Your task to perform on an android device: Open the JotForm app and send the form.
Image 0: 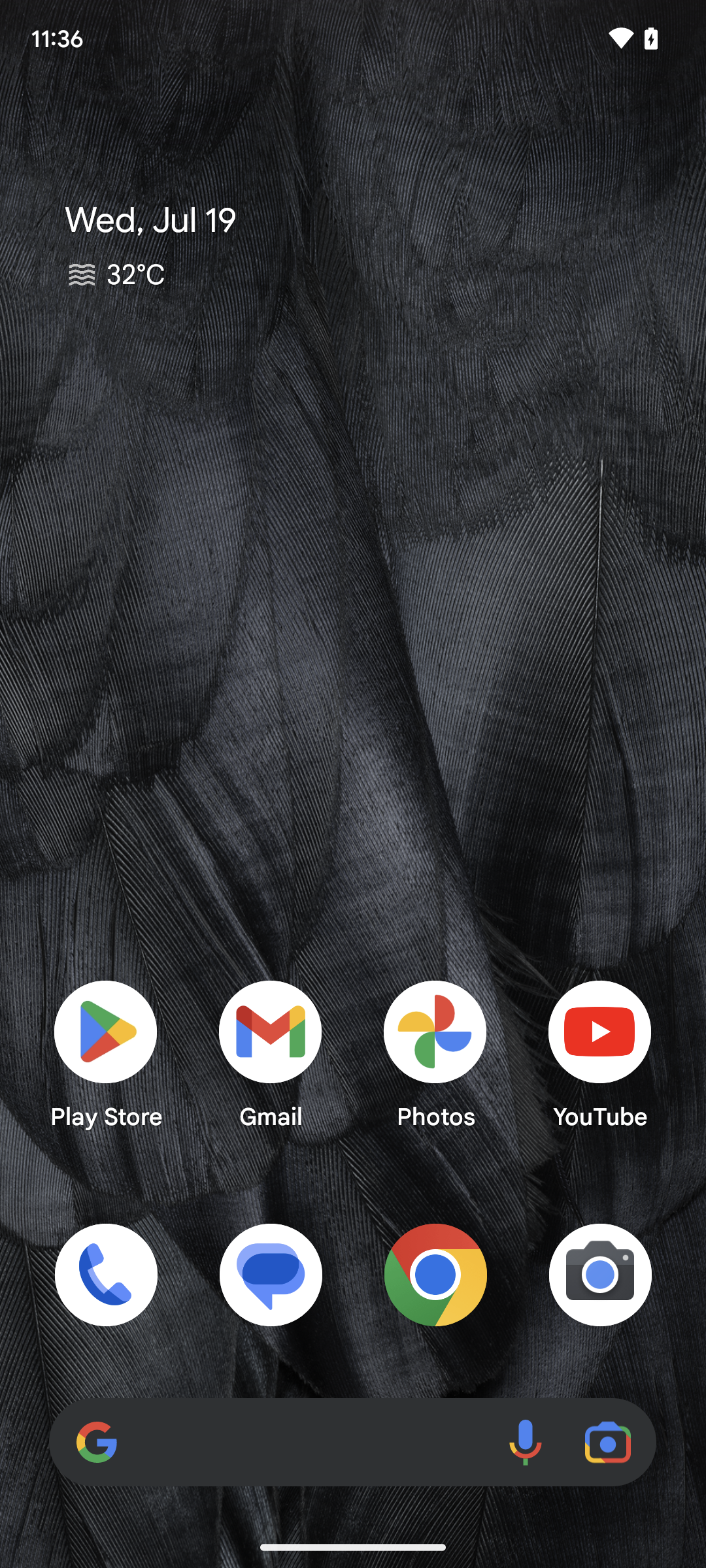
open the jotform app
Step 0: open app "Jotform"
Image 1: 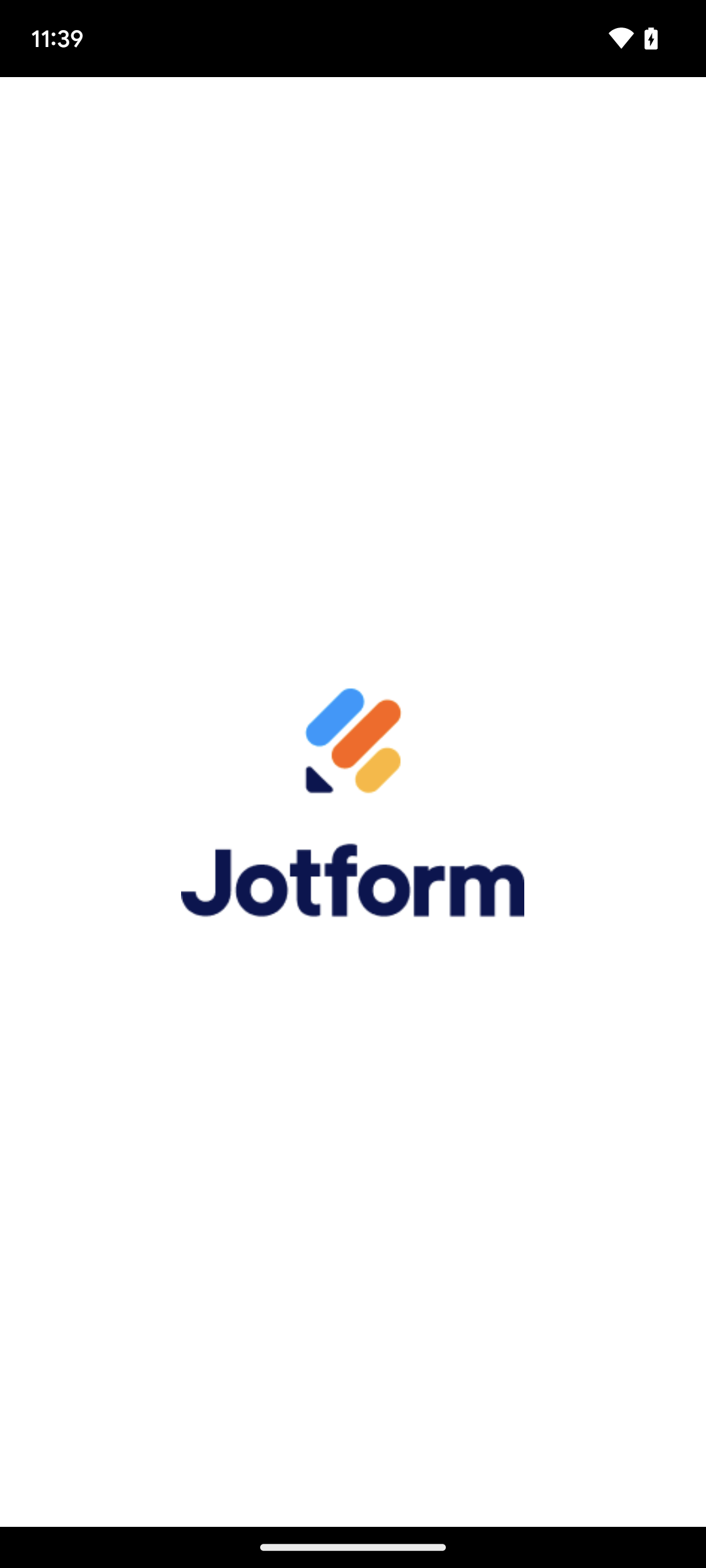
open the jotform app
Step 1: wait
Image 2: 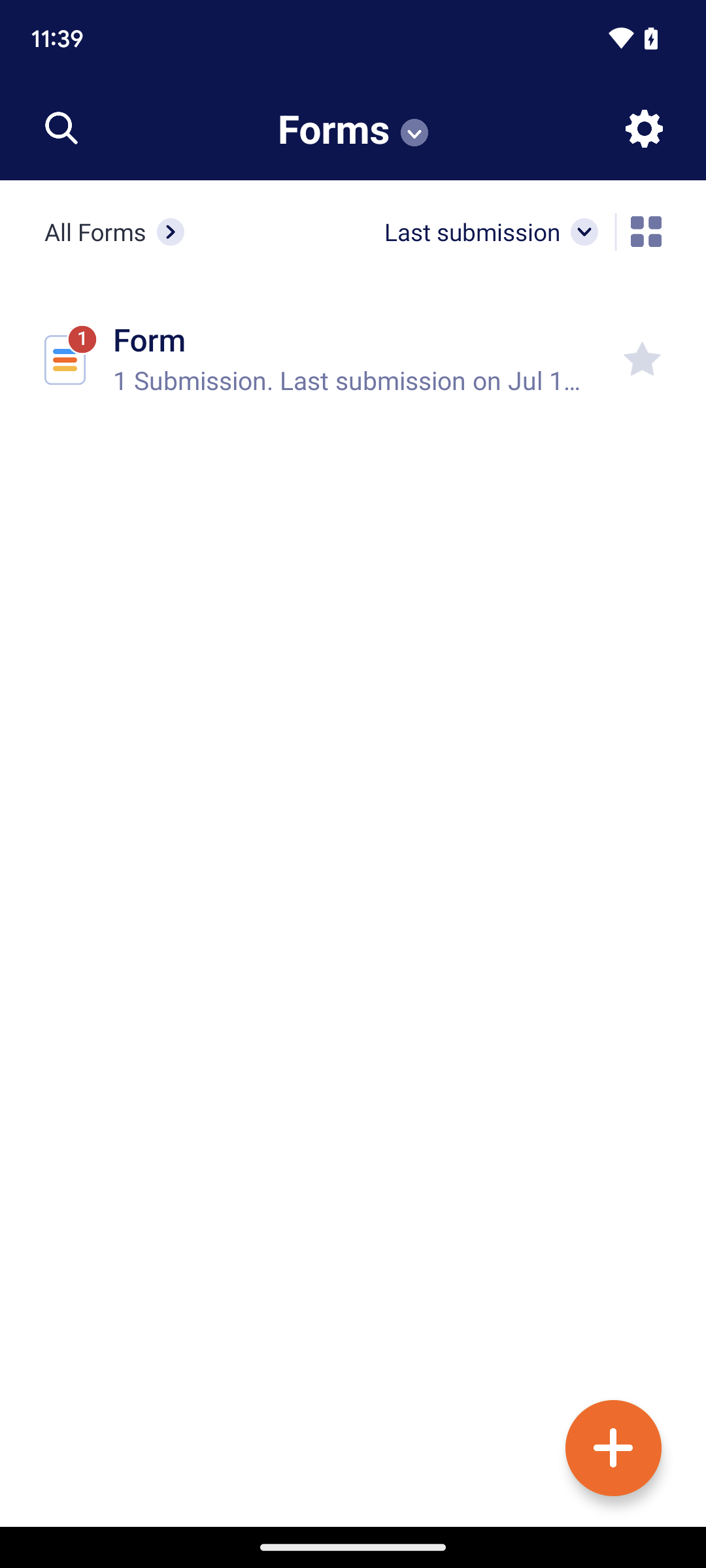
Tap on the form present on the screen.
Step 2: click (353, 802)
Image 3: 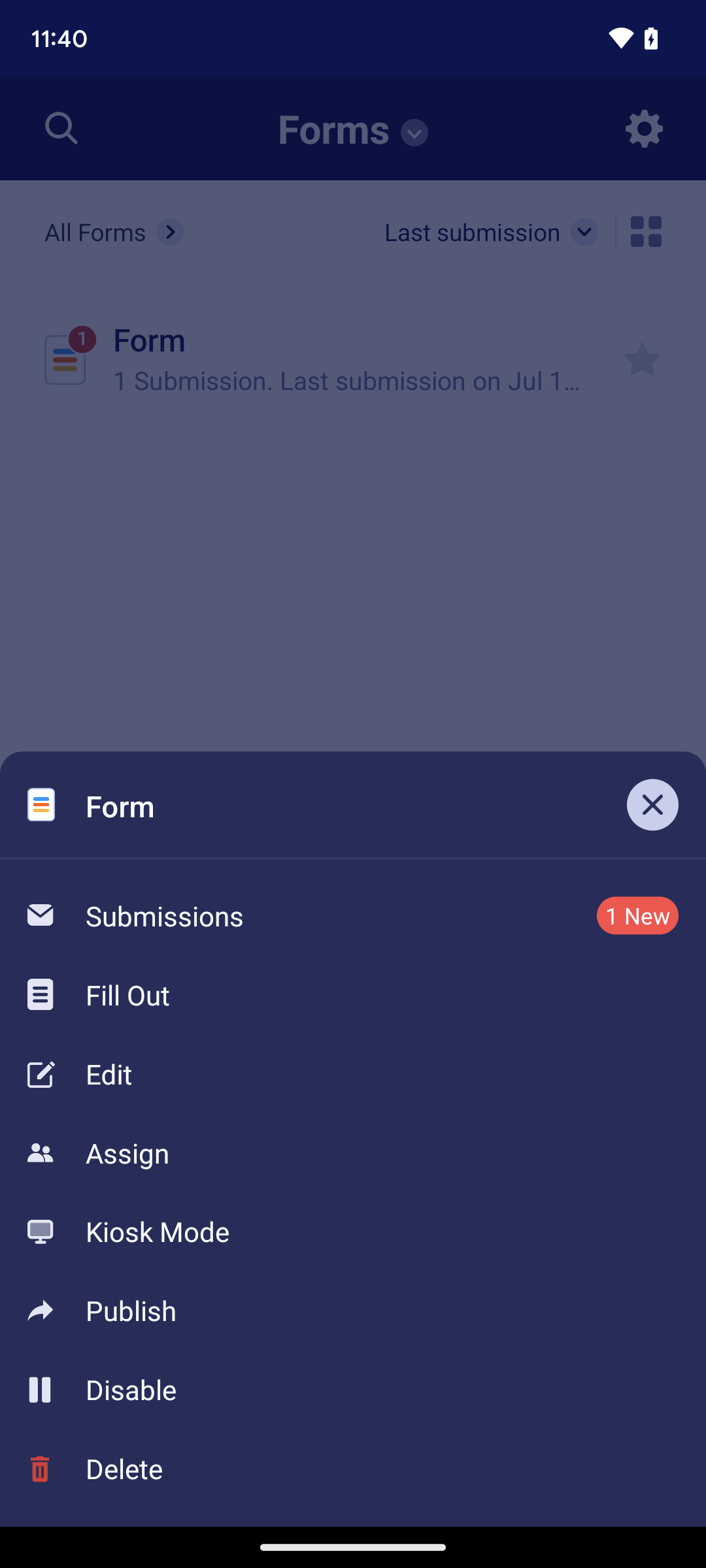
Click on the publish option. present in the third and last row of the screen.
Step 3: click (382, 1310)
Image 4: 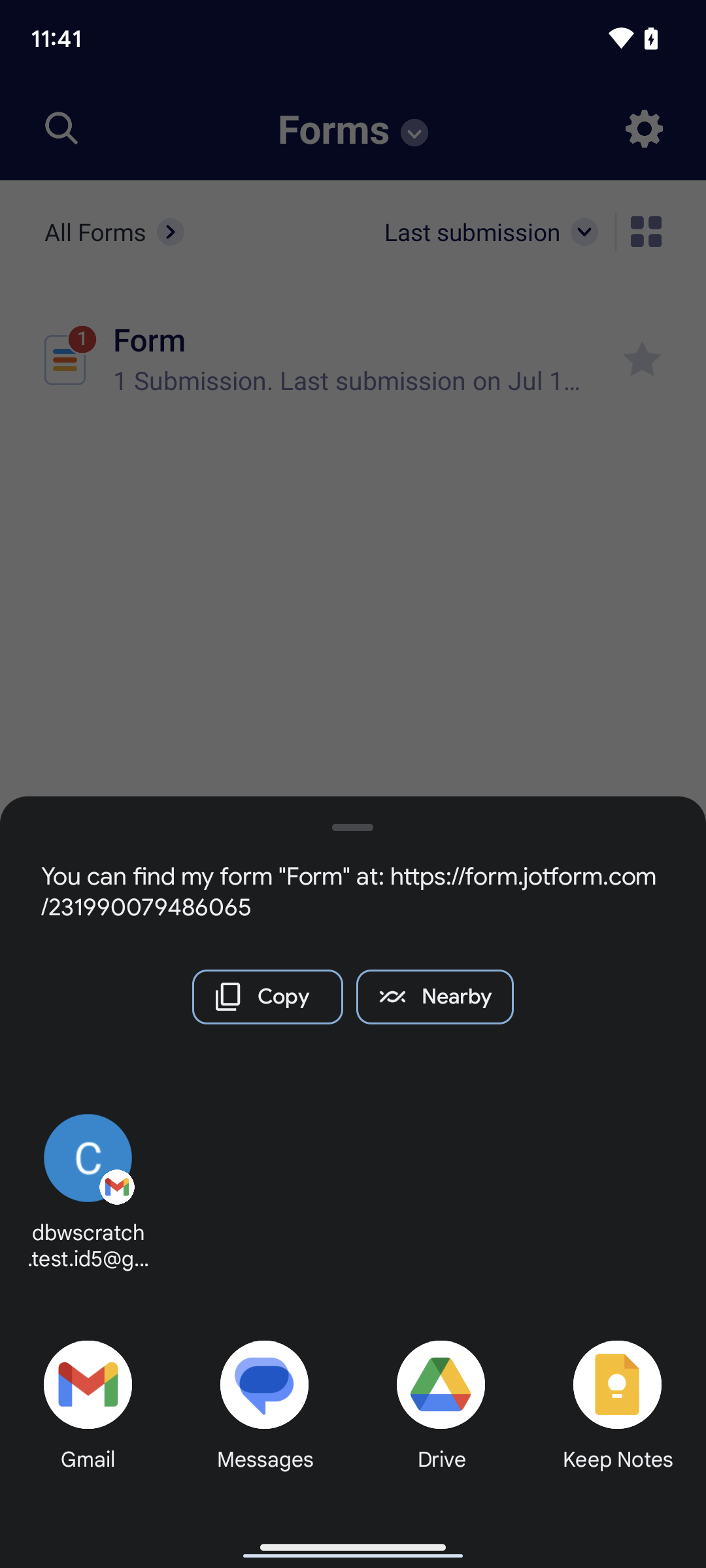
Tap on the mail present at the bottom of the screen.
Step 4: click (88, 1182)